Your task to perform on an android device: Since I have a significant client base in France, learning the French language on the Duolingo app will aid in my professional development.
Image 0: 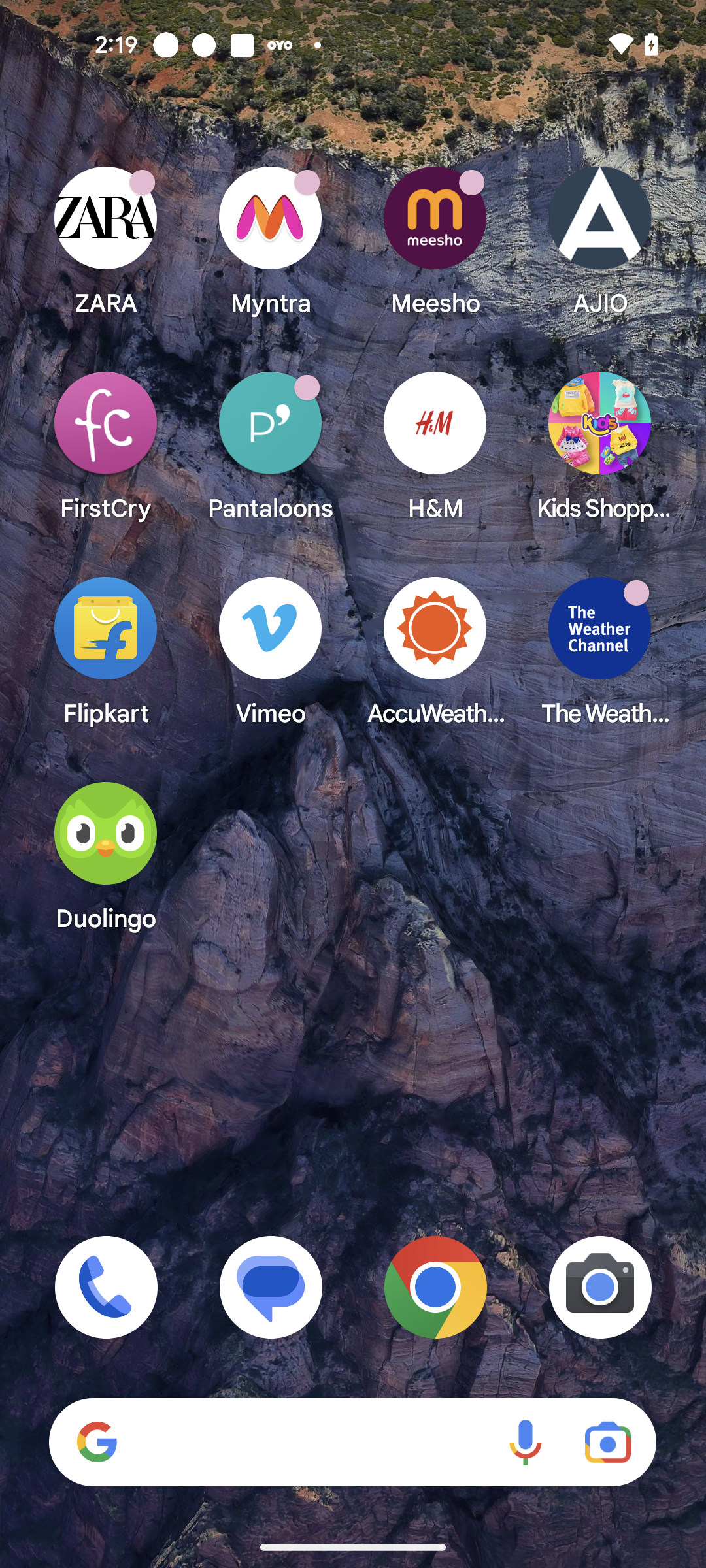
Open Duolingo app
Step 0: open app "Duolingo"
Image 1: 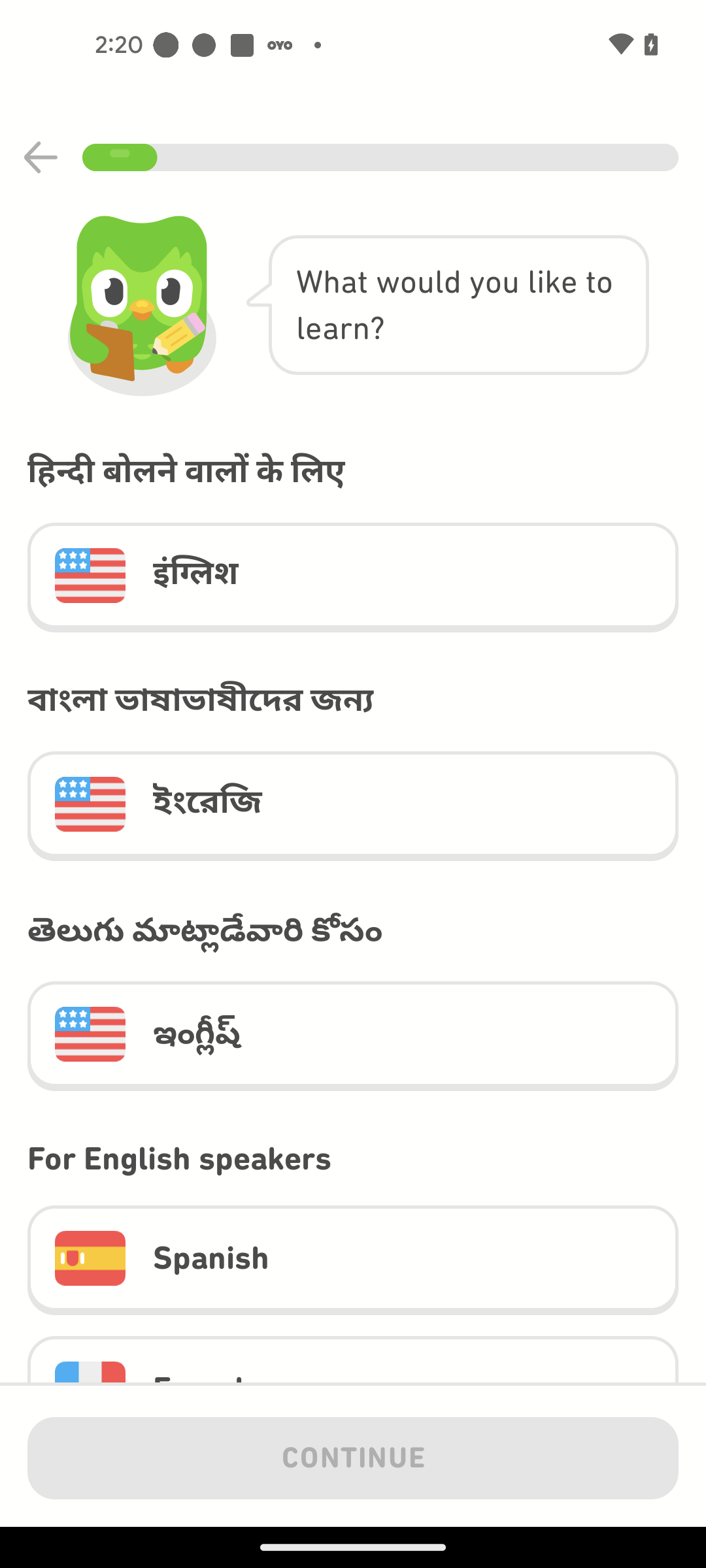
Swipe up to view french language
Step 1: scroll down
Image 2: 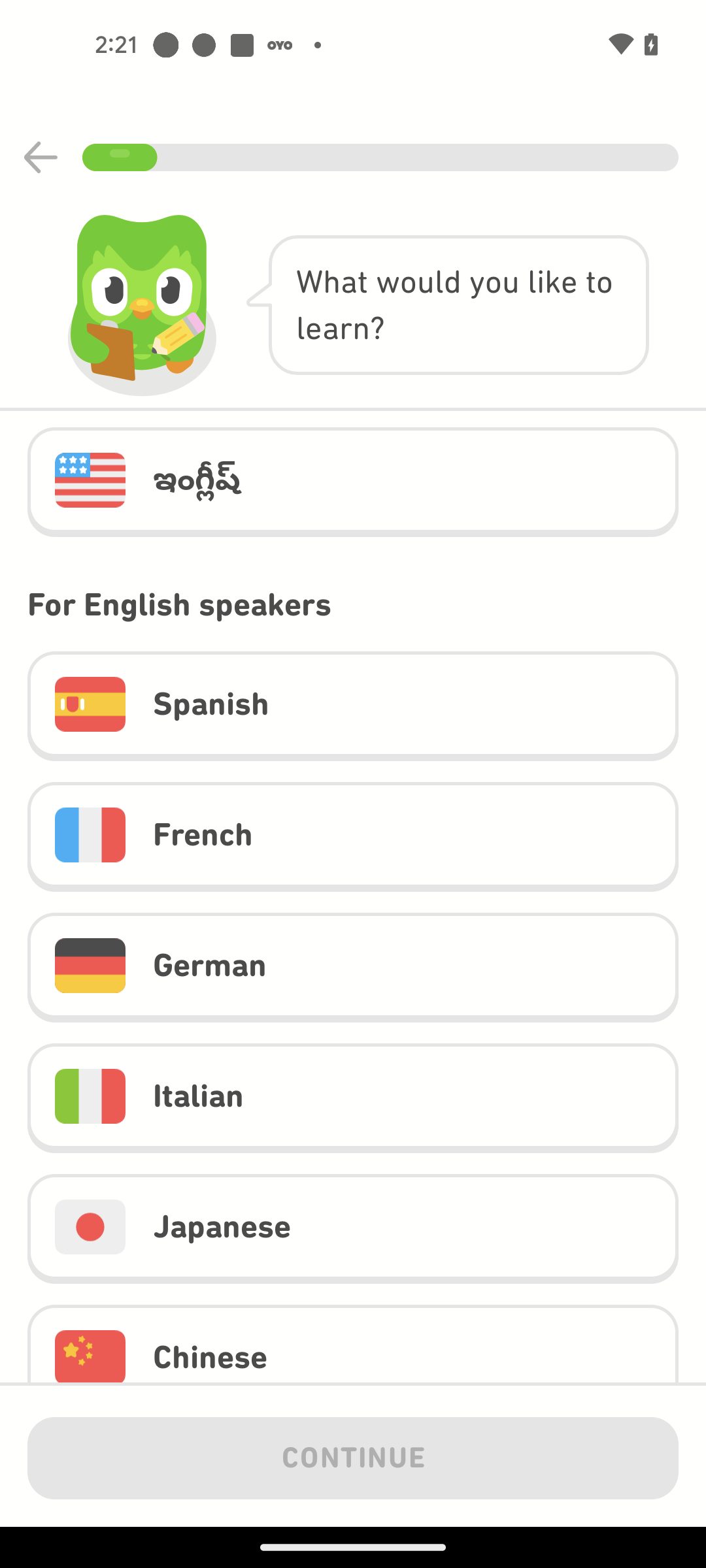
Select the French language
Step 2: click (388, 834)
Image 3: 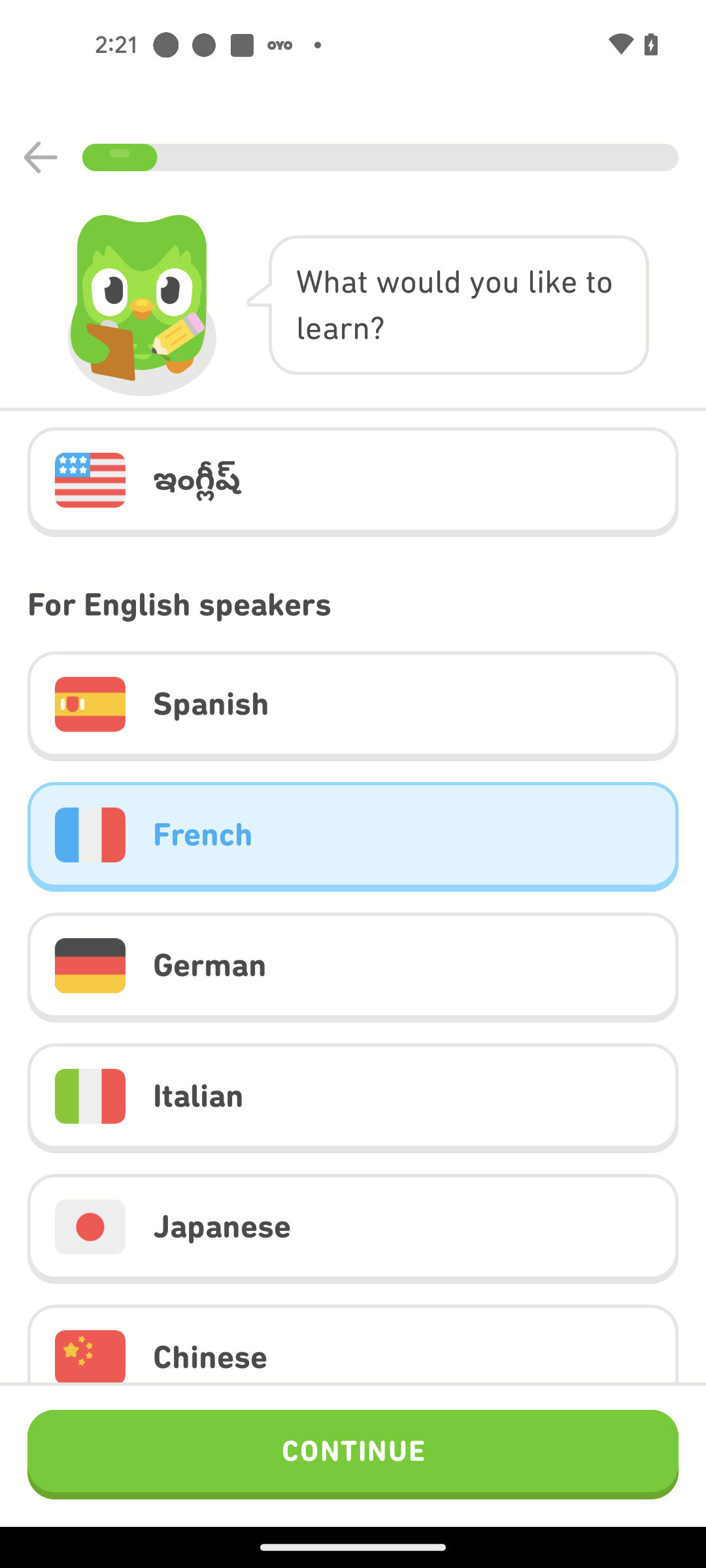
Click on the continue button
Step 3: click (353, 1454)